Your task to perform on an android device: Open the reminder app and delete Pooja´s anniversary reminders.
Image 0: 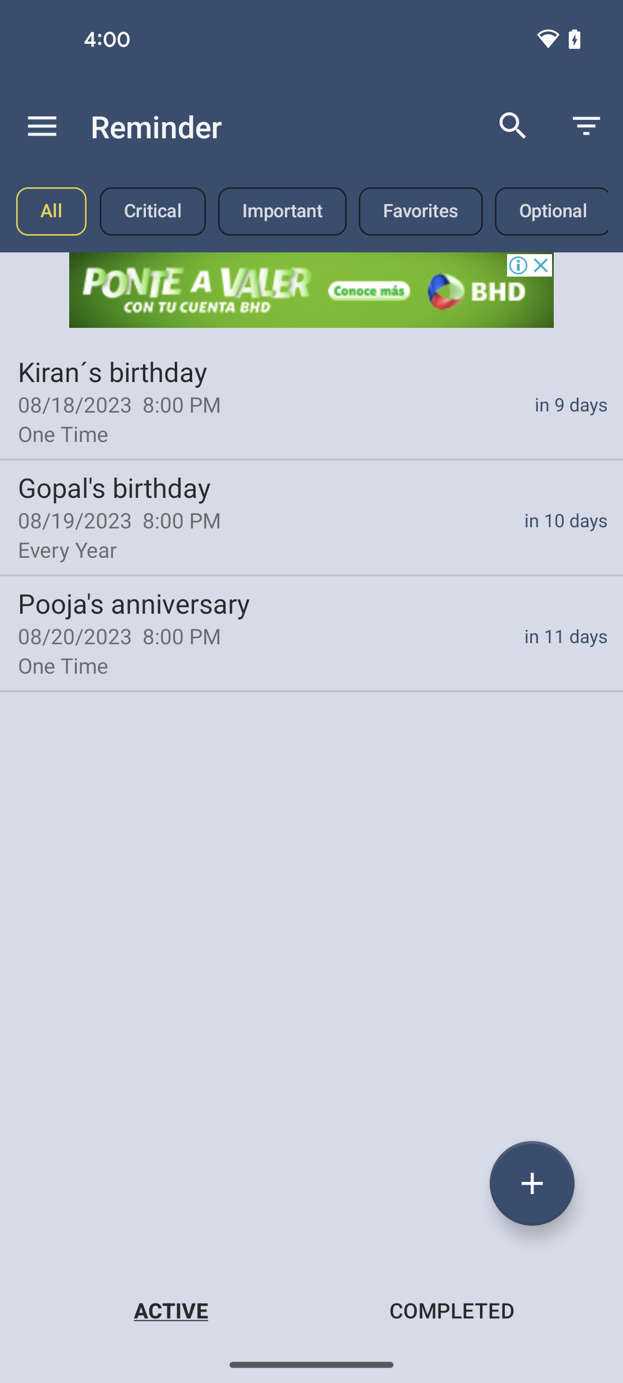
Tap on the Pooja´s anniversary reminder
Step 0: click (311, 632)
Image 1: 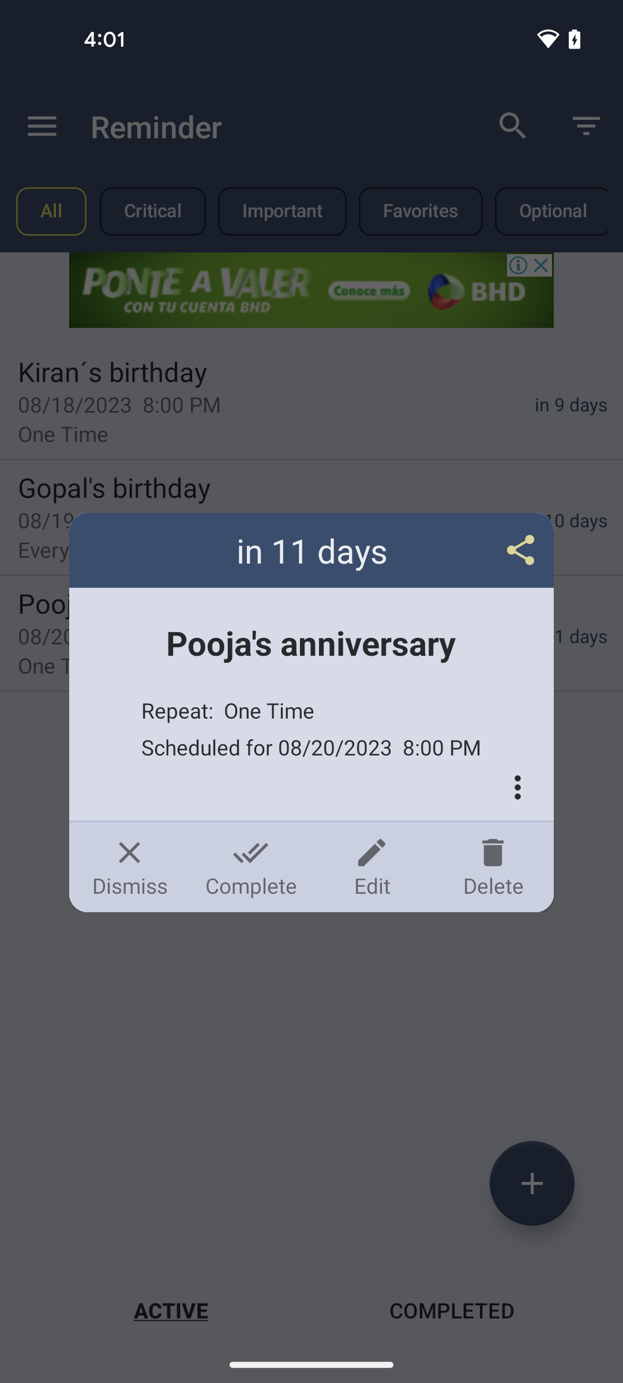
Click on the delete option
Step 1: click (493, 867)